Your task to perform on an android device: I want to rename the Karin's Books folder to Karin's Favorite Books
Image 0: 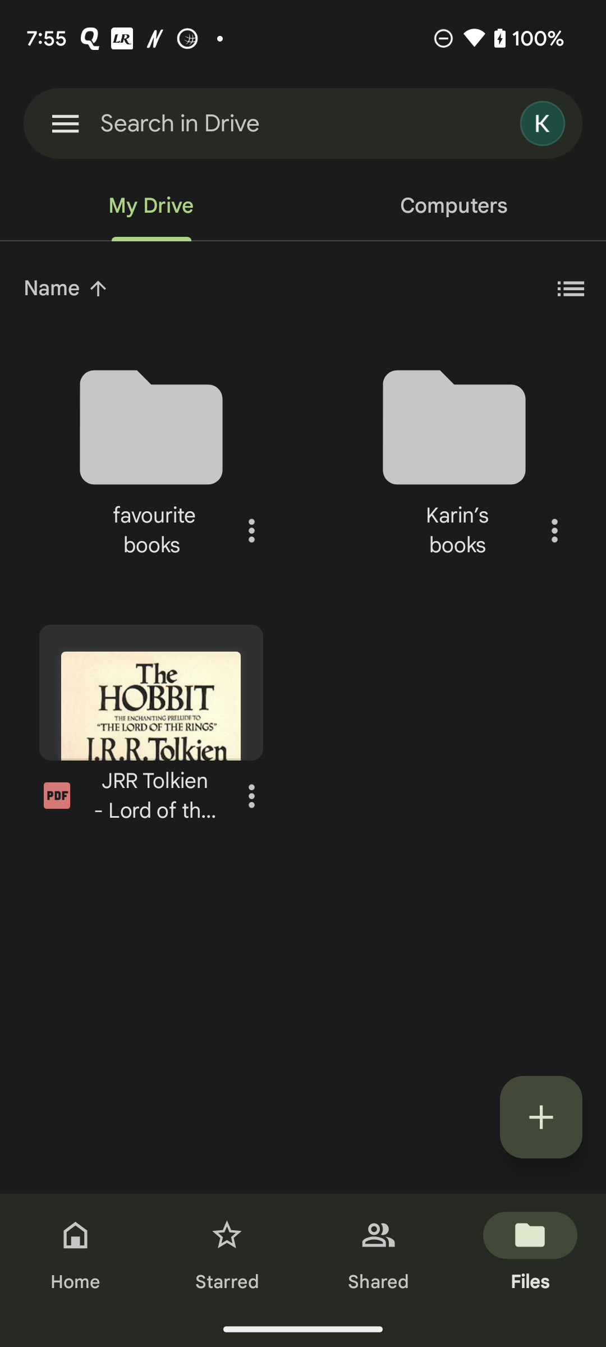
Click on the three dots icon of the Karin's books folder
Step 0: click (554, 530)
Image 1: 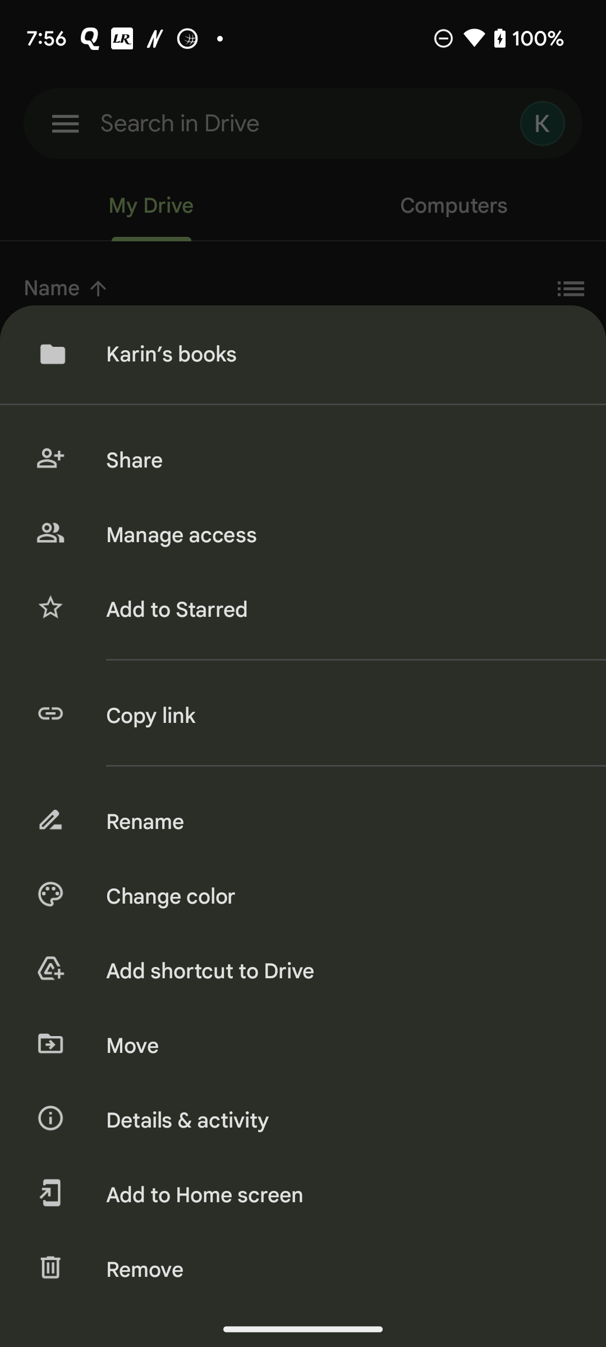
Click on the Rename option 
Step 1: click (105, 819)
Image 2: 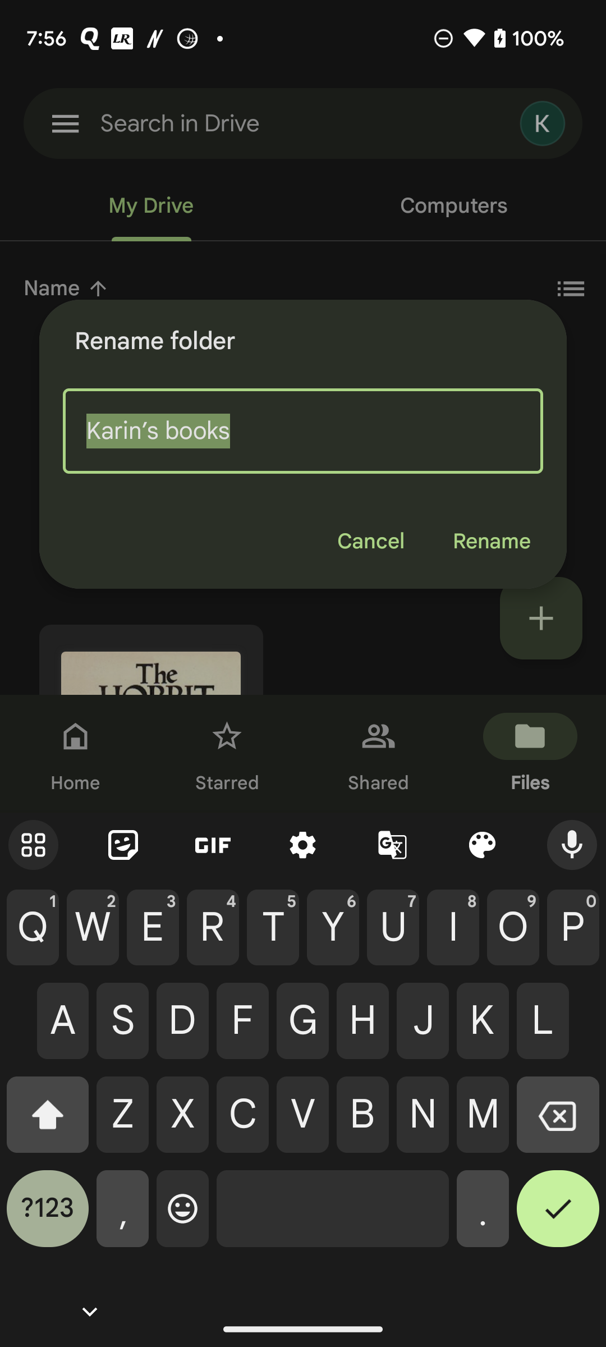
Type Karin's Favorite Books in title bar 
Step 2: type "Karin's Favorite Books"
Image 3: 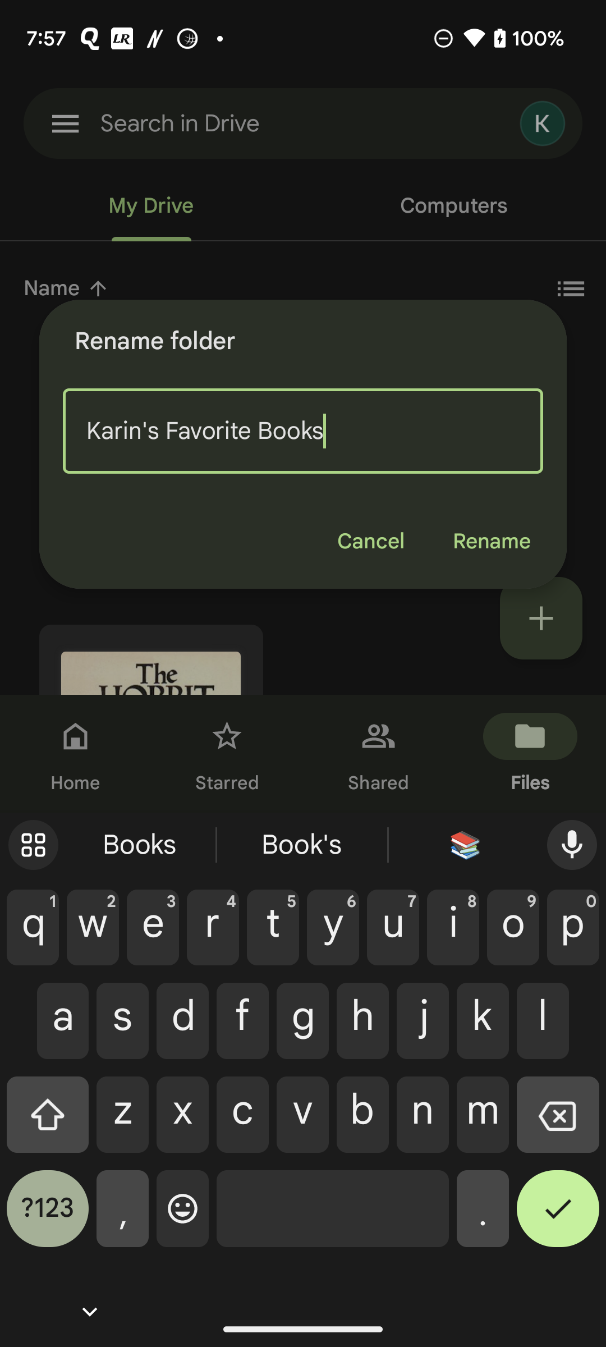
Click on the rename option 
Step 3: click (491, 542)